Your task to perform on an android device: Find one adult's economy class two-way ticket from Sao Paulo-Guarulhos International Airport to Beijing Capital International Airport (PEK) using the Agoda app on November 10–14. My goal is to take a quick trip to China to see the Great Wall of China, a location of my dreams.
Image 0: 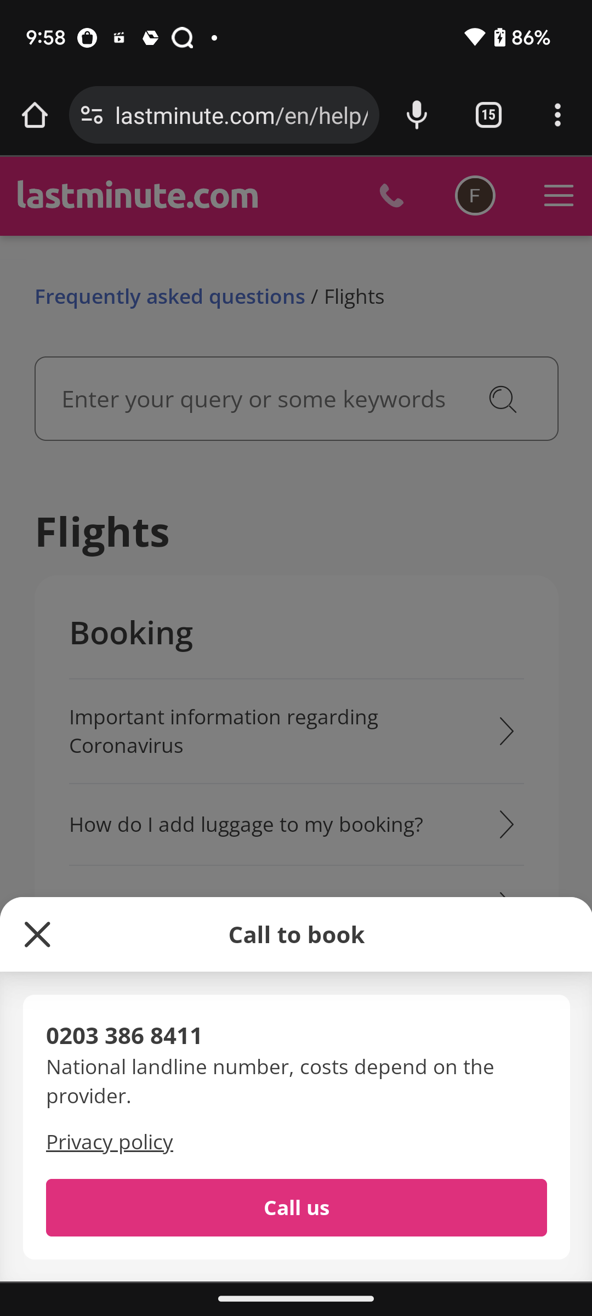
open Agoda app
Step 0: open app "Agoda"
Image 1: 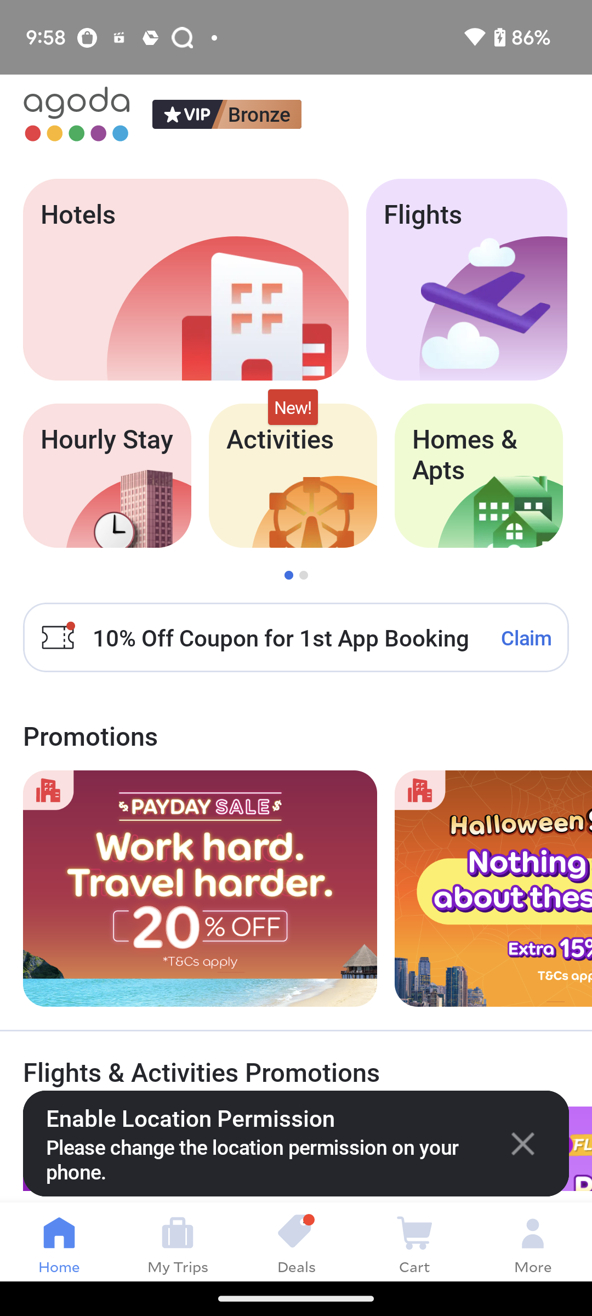
go to the Flights section
Step 1: click (477, 327)
Image 2: 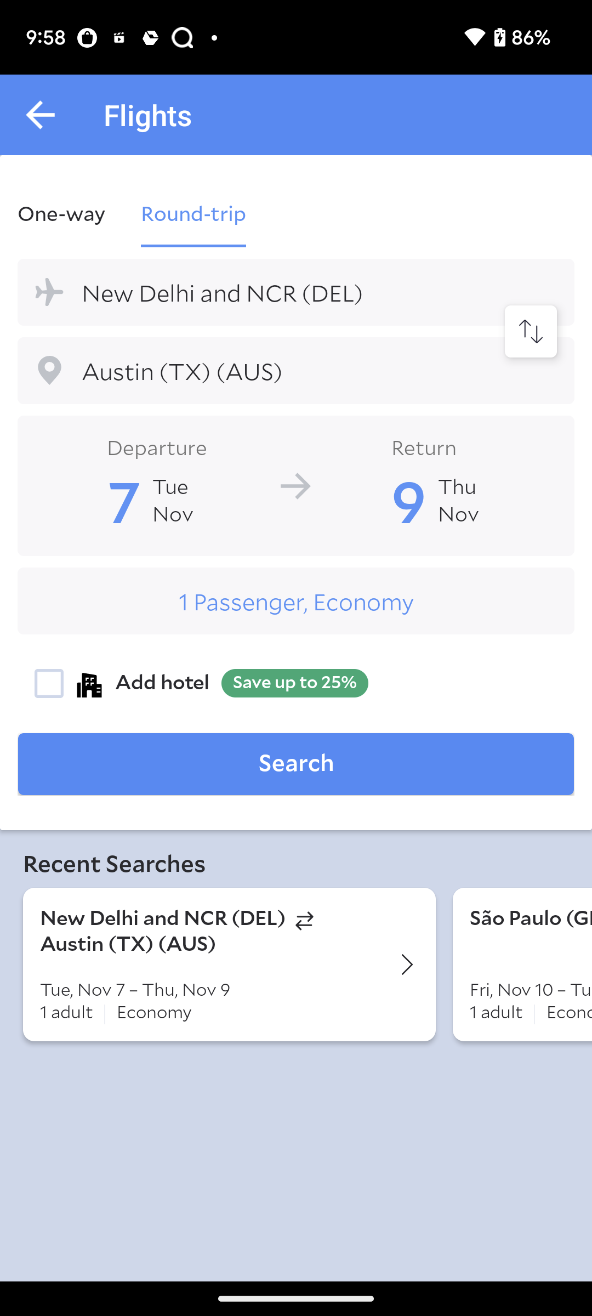
Click on the from search bar
Step 2: click (295, 292)
Image 3: 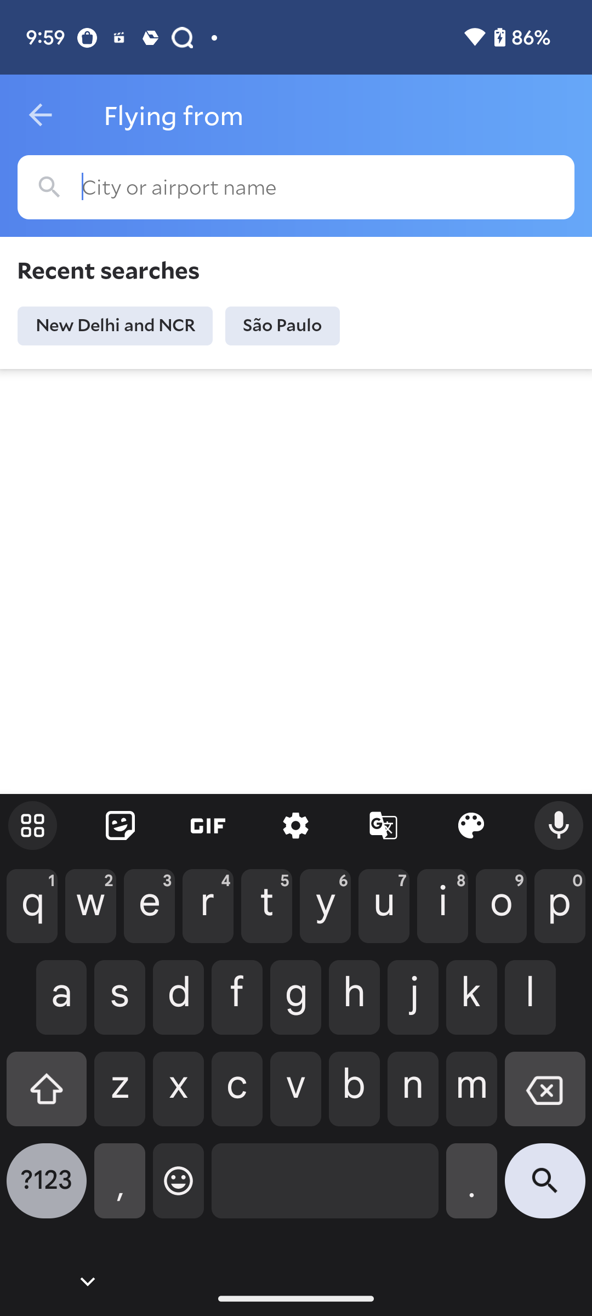
search for Sao Paulo-Guarulhos International Airport
Step 3: type "Sao Paulo-Guarulhos International Airport"
Image 4: 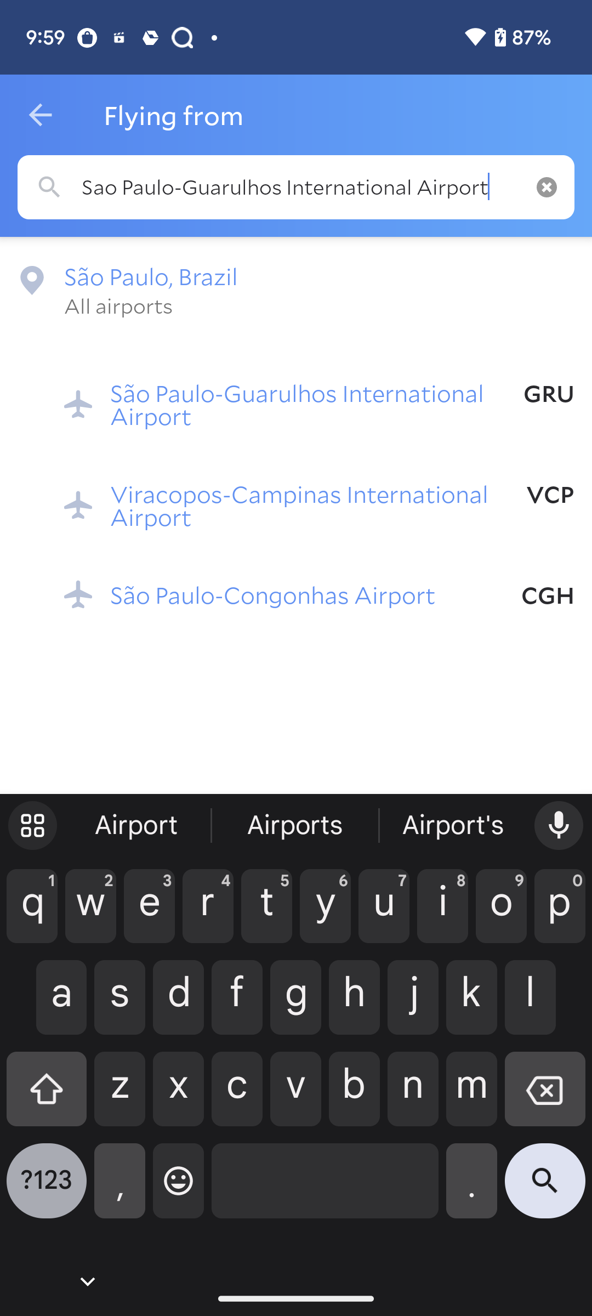
Click on the GRU airport
Step 4: click (288, 404)
Image 5: 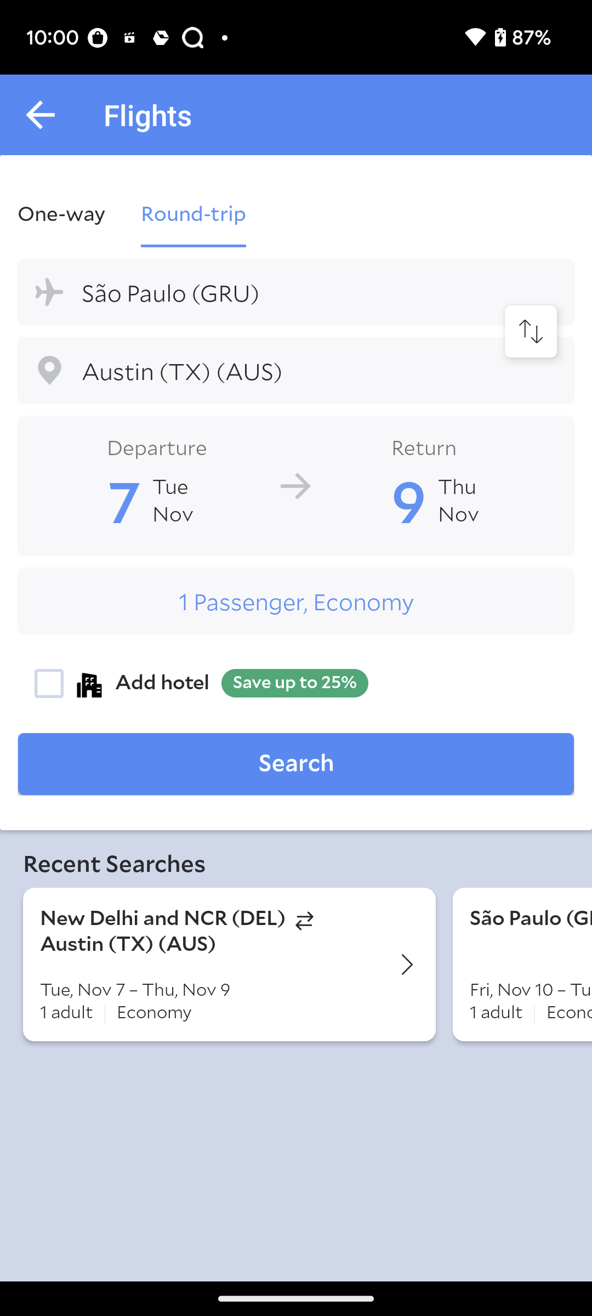
Click on the To search bar
Step 5: click (295, 370)
Image 6: 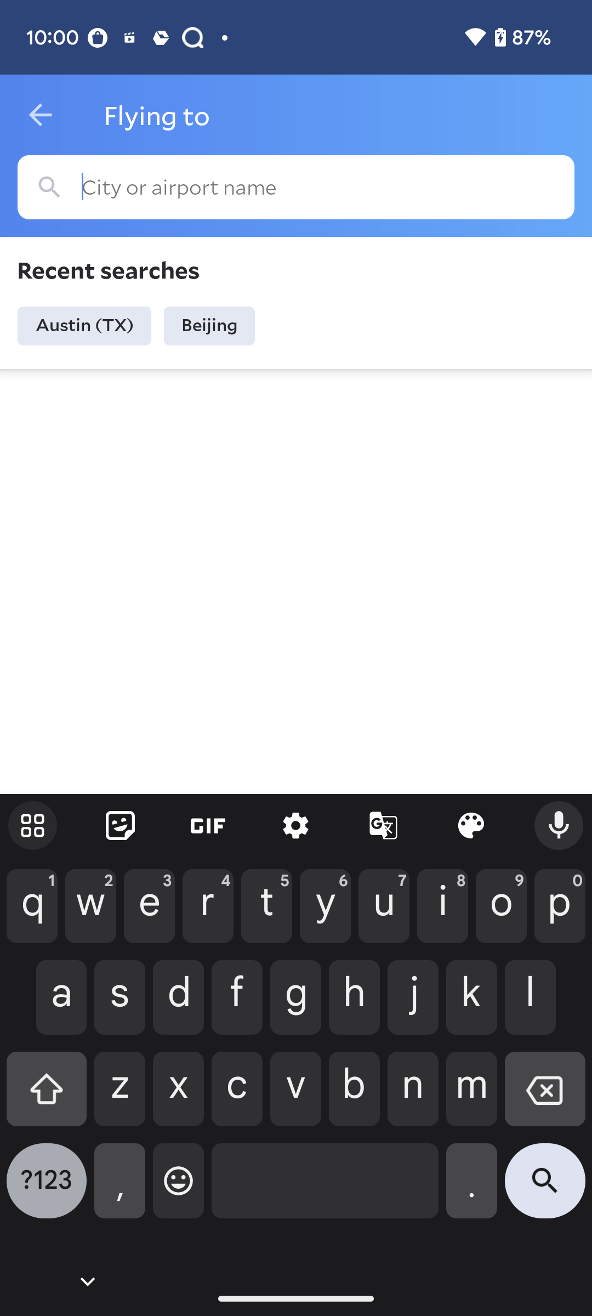
search for  Beijing Capital International Airport (PEK)
Step 6: type " Beijing Capital International Airport (PEK)"
Image 7: 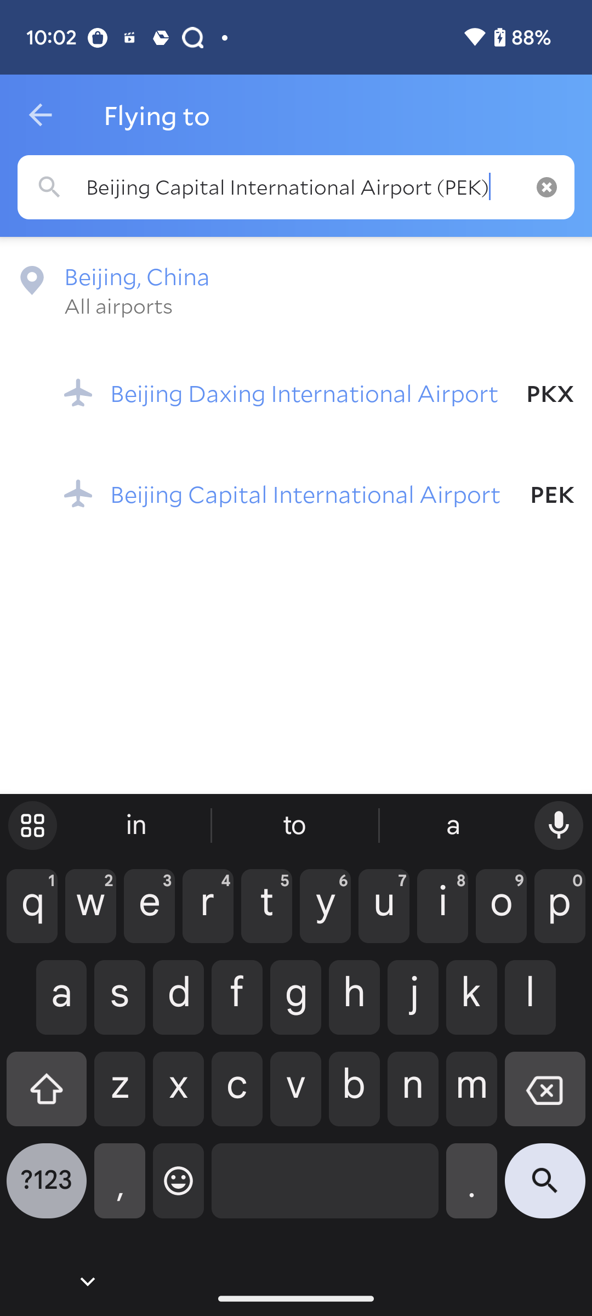
Click on the PEK airport
Step 7: click (291, 493)
Image 8: 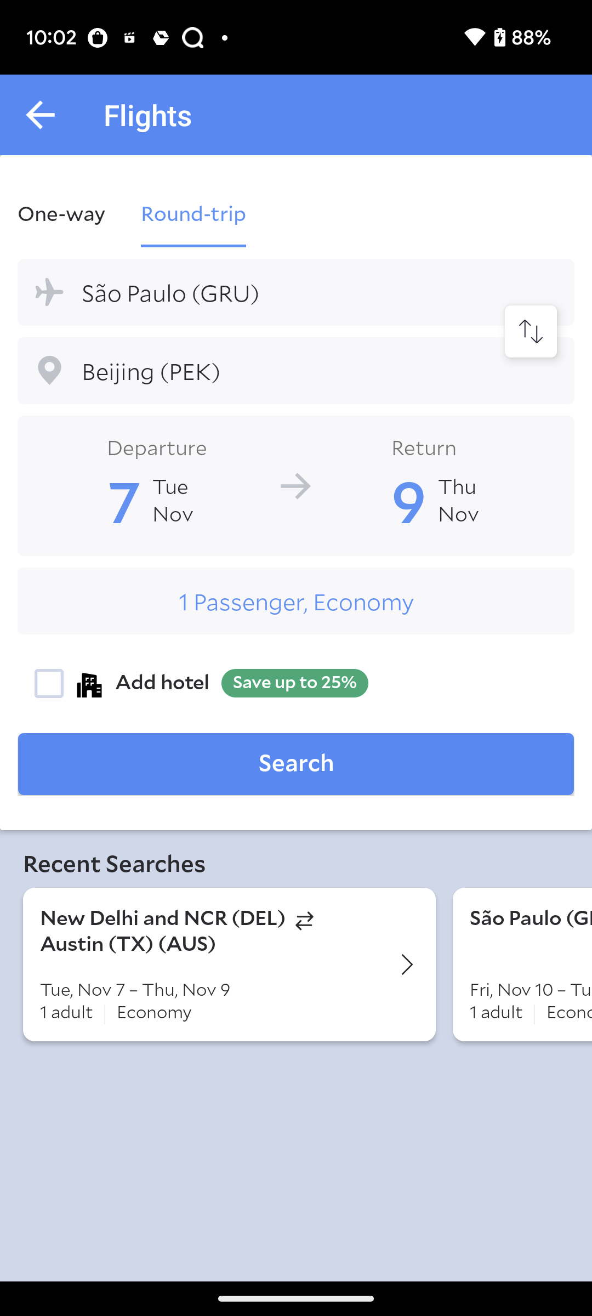
click on the departure date
Step 8: click (148, 492)
Image 9: 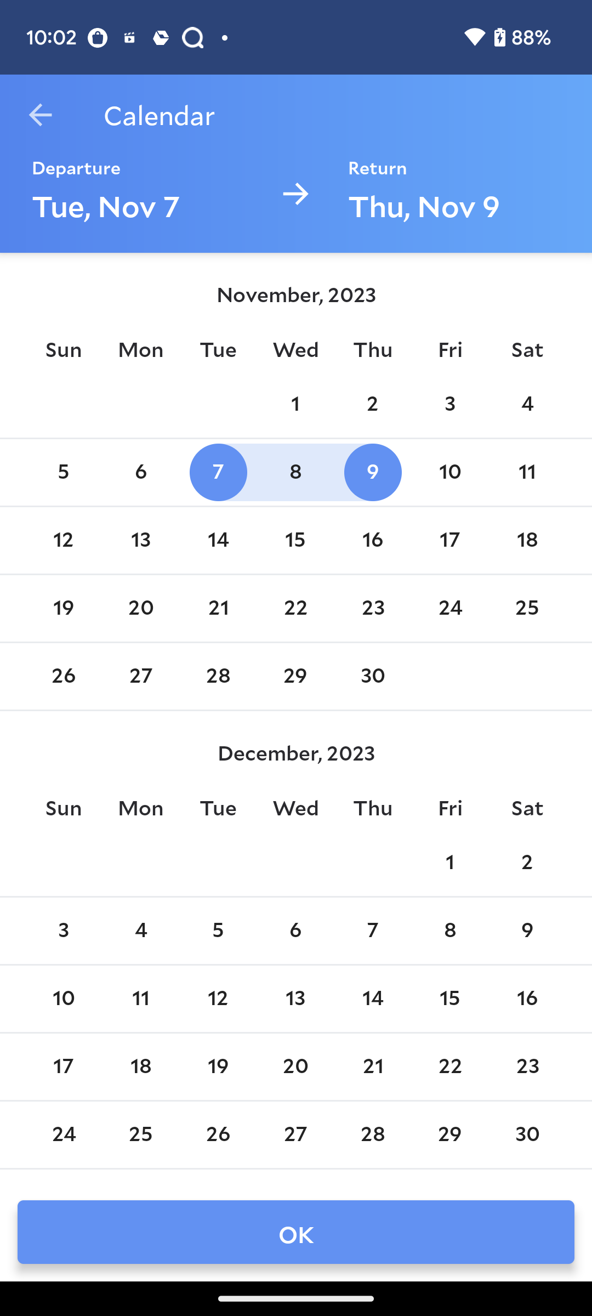
select departure date as November 10
Step 9: click (450, 472)
Image 10: 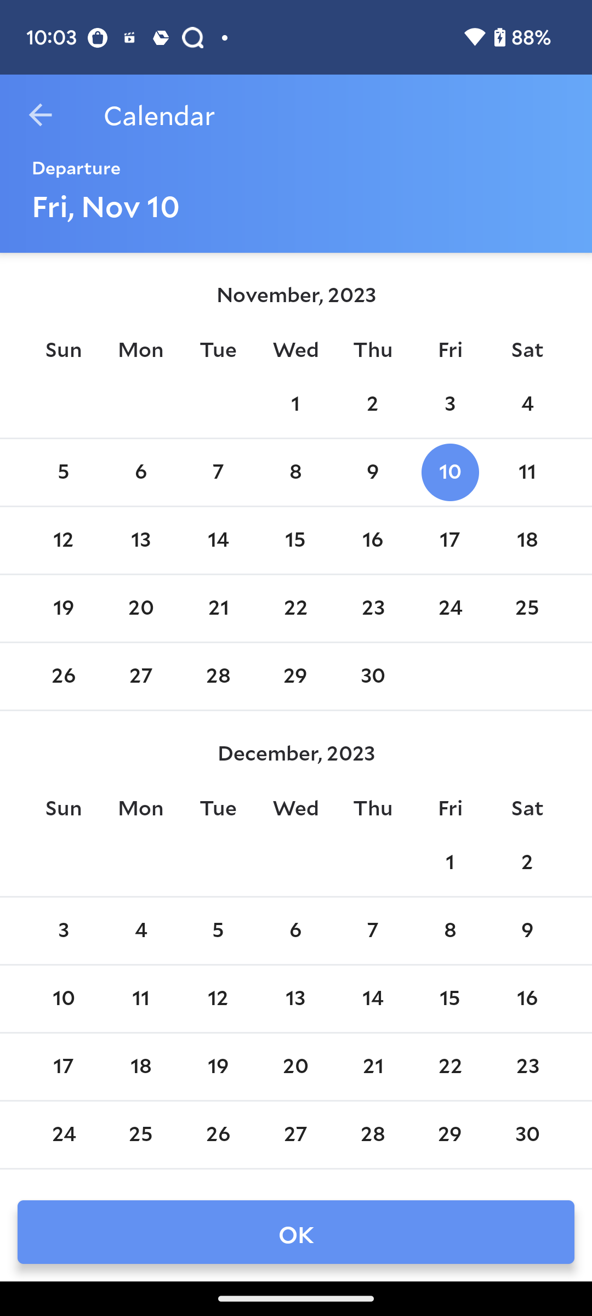
select return date as November 14
Step 10: click (218, 540)
Image 11: 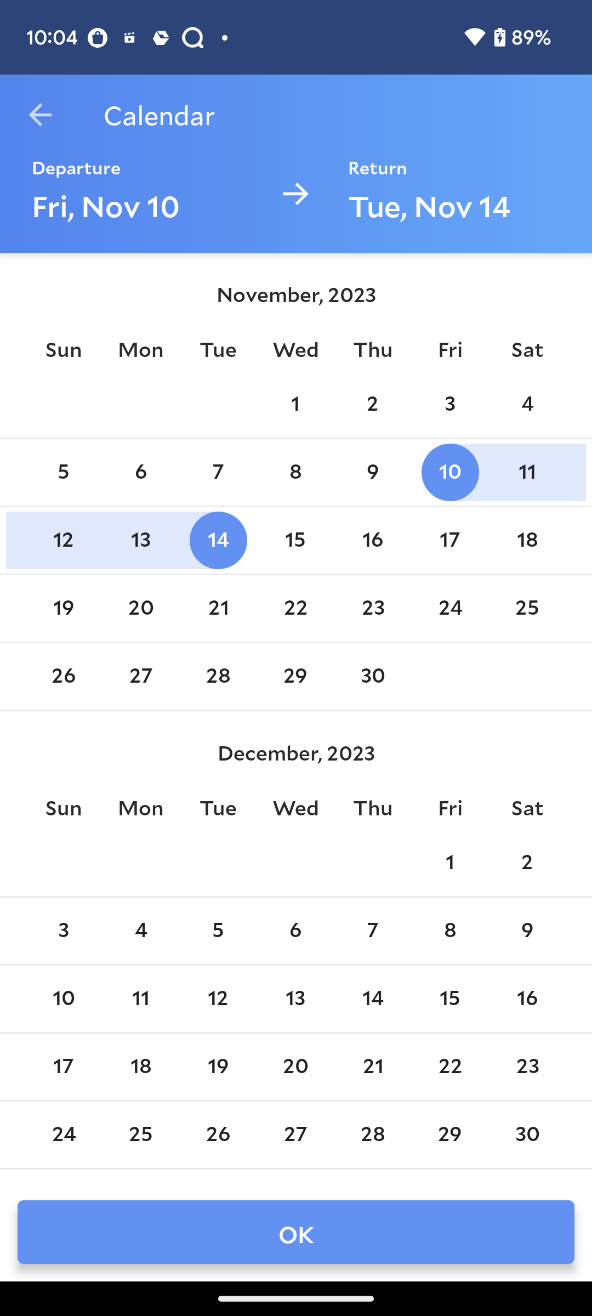
Click on the OK button at the bottom of the screen
Step 11: click (295, 1232)
Image 12: 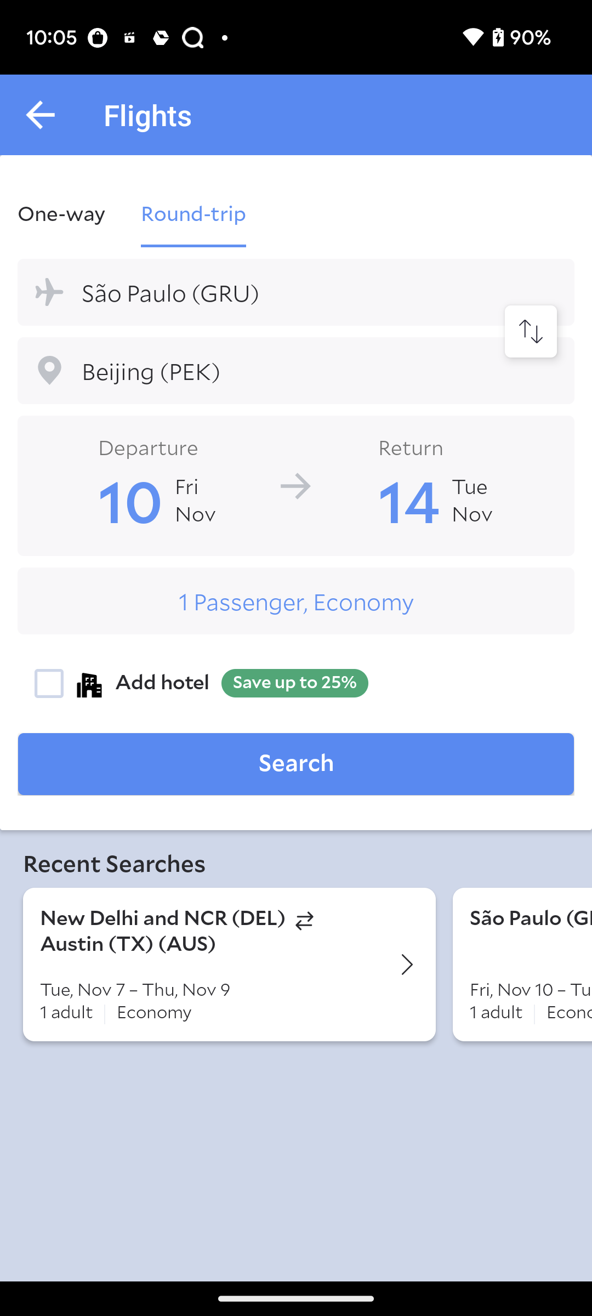
Click on the search button
Step 12: click (296, 763)
Image 13: 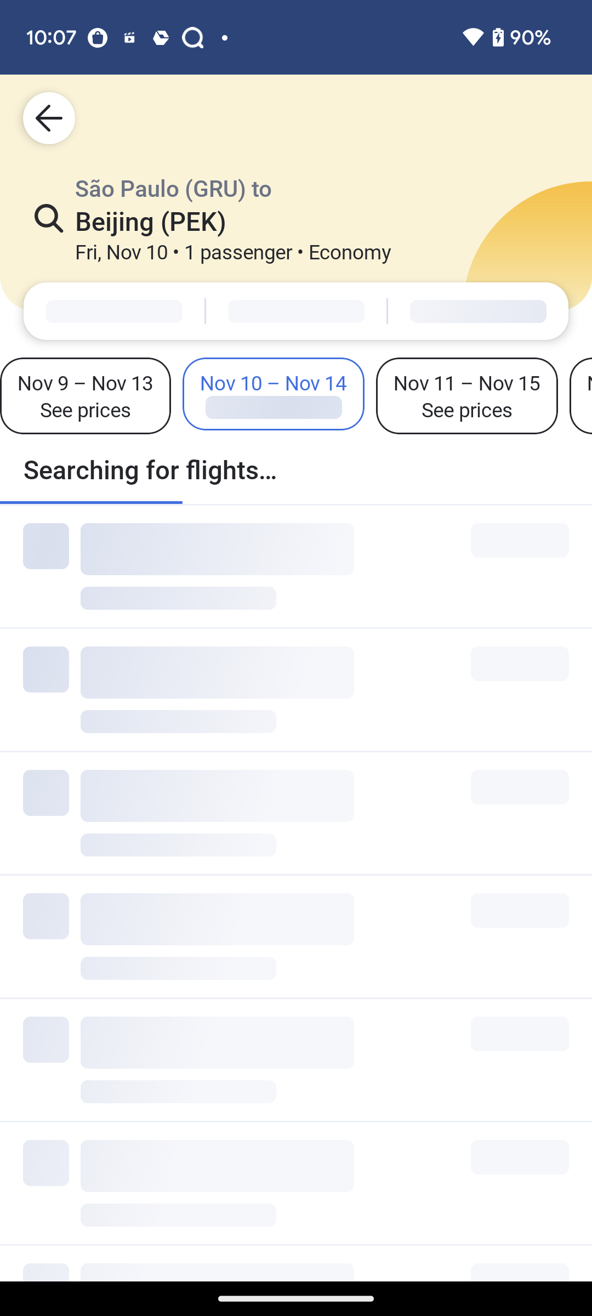
Click on the search button
Step 13: wait